Your task to perform on an android device: Open Grubhub app, Enter zipcode 98101 and search for Rocco's, gluten free restaurants
Image 0: 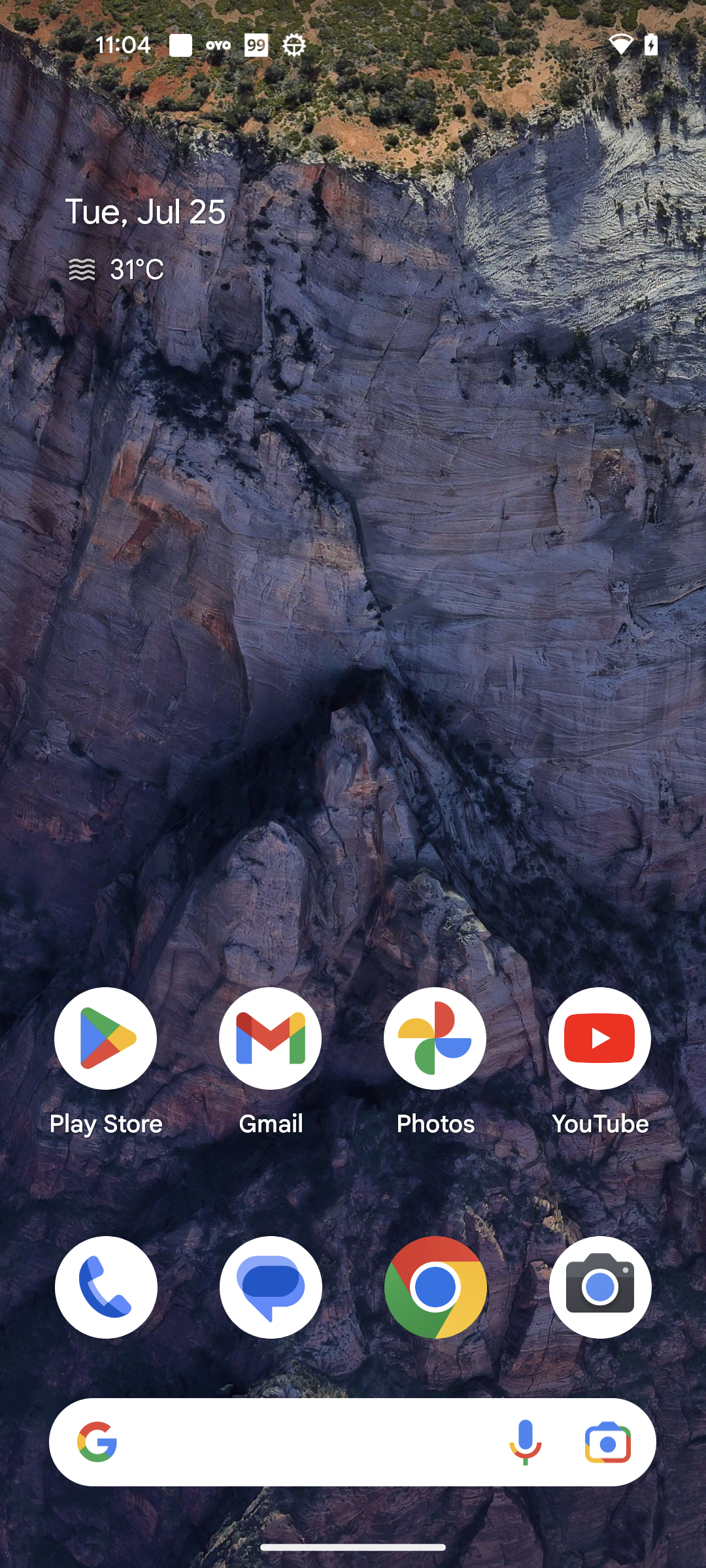
Open Grubhub app
Step 0: open app "Grubhub"
Image 1: 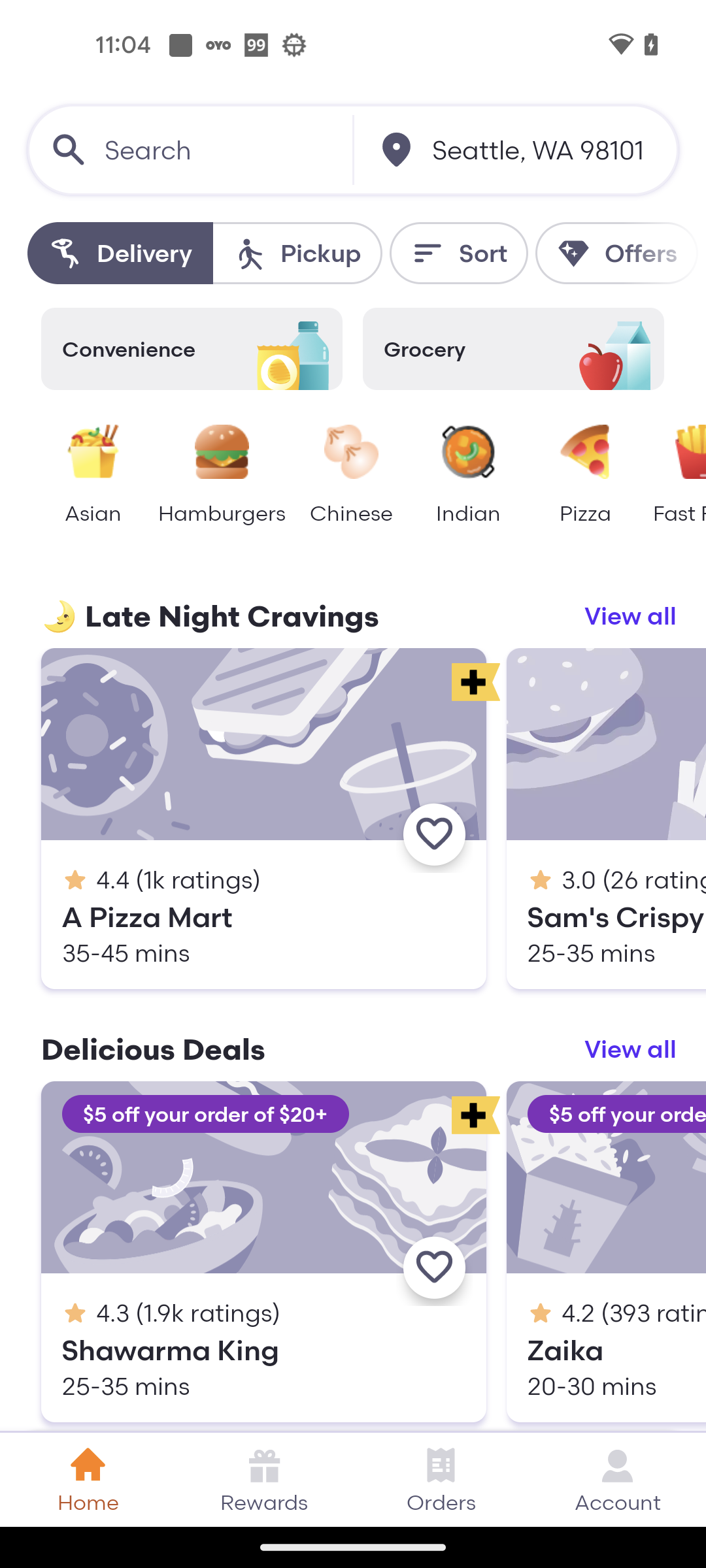
Click on the search bar
Step 1: click (218, 150)
Image 3: 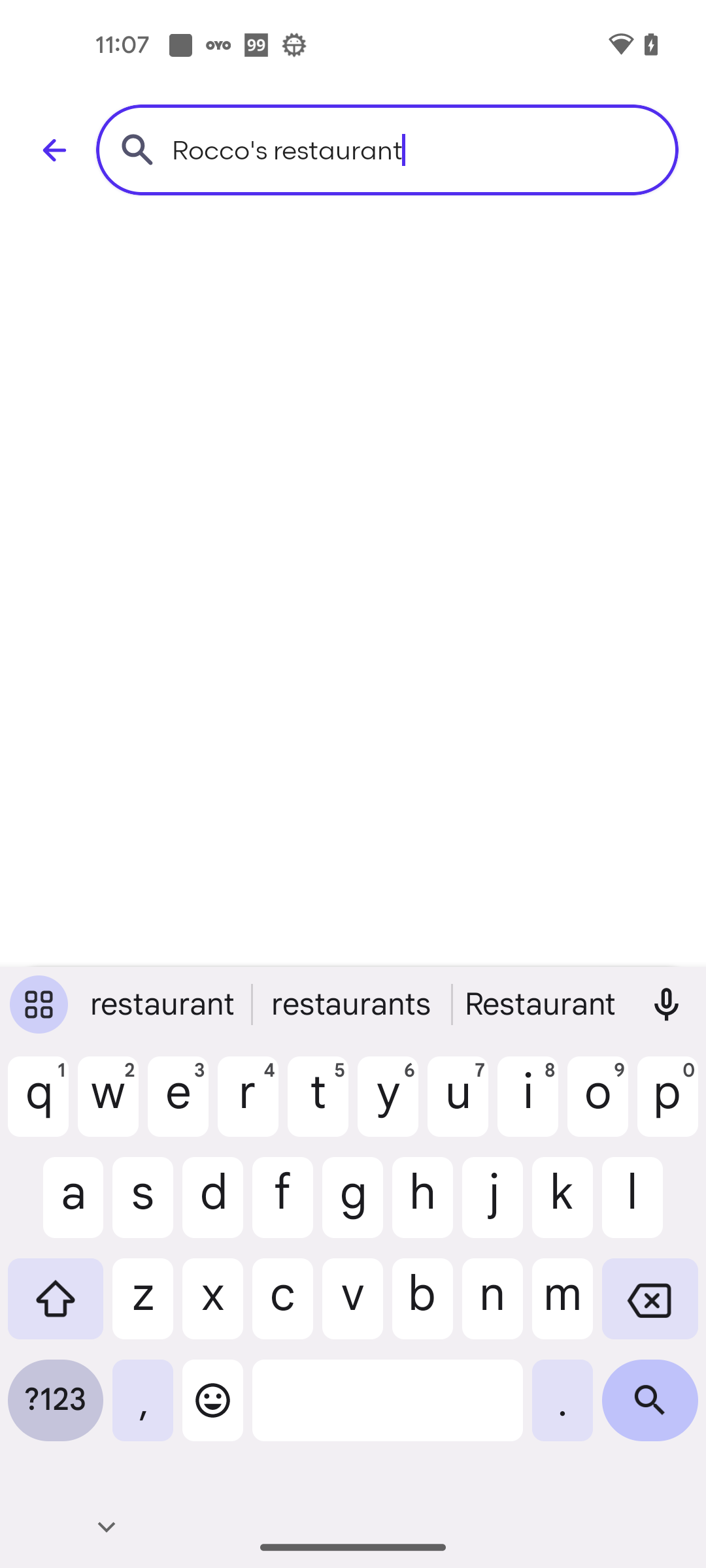
Click on the Search icon at the bottom right corner of the screen
Step 3: click (650, 1410)